Your task to perform on an android device: Ffion is asking me to share the recipe for Classic Triamisu as she really loved the dessert so sharing the recipe with ffionh54@gmail.com.
Image 0: 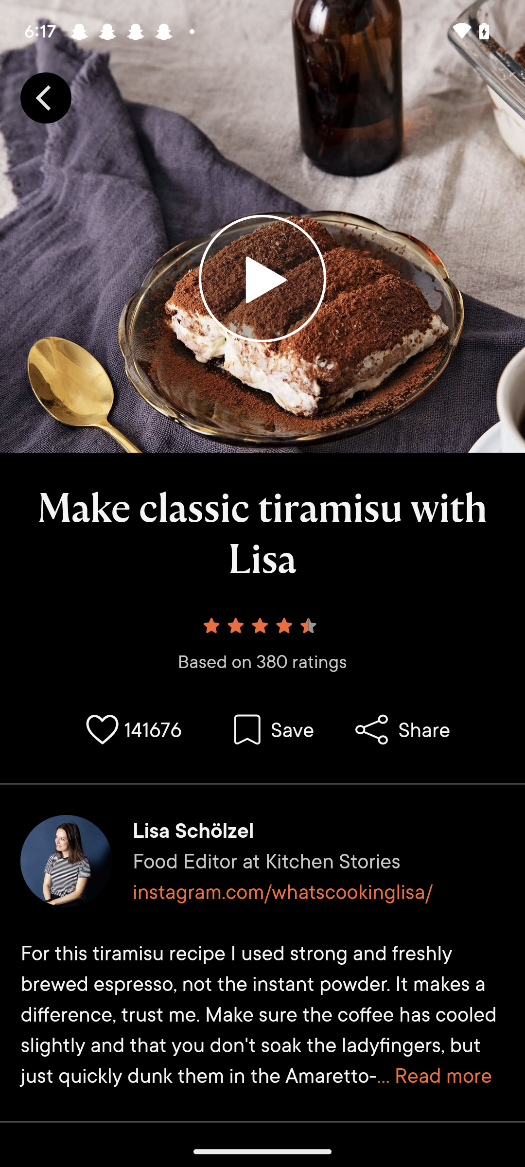
Click on the share icon 
Step 0: click (402, 729)
Image 1: 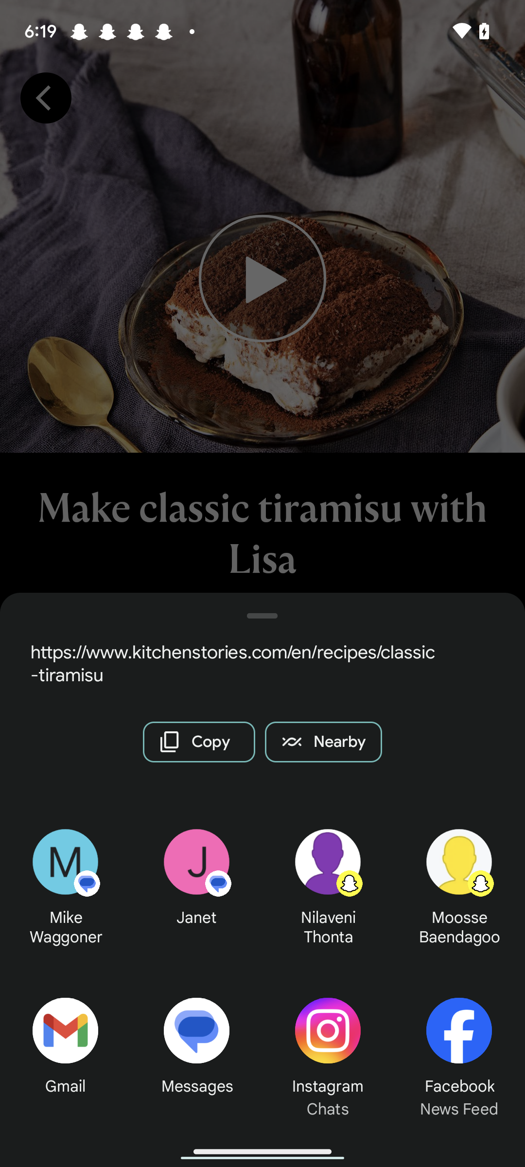
Click on the gmail option
Step 1: click (66, 1050)
Image 2: 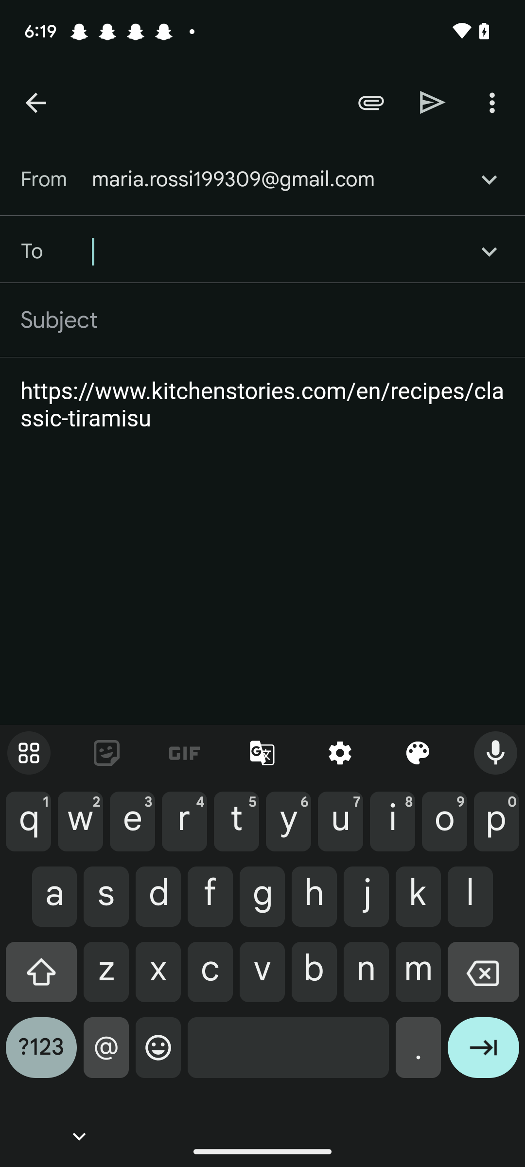
Enter the recipient's id as ffionh54@gmail.com
Step 2: type "ffionh54@gmail.com"
Image 3: 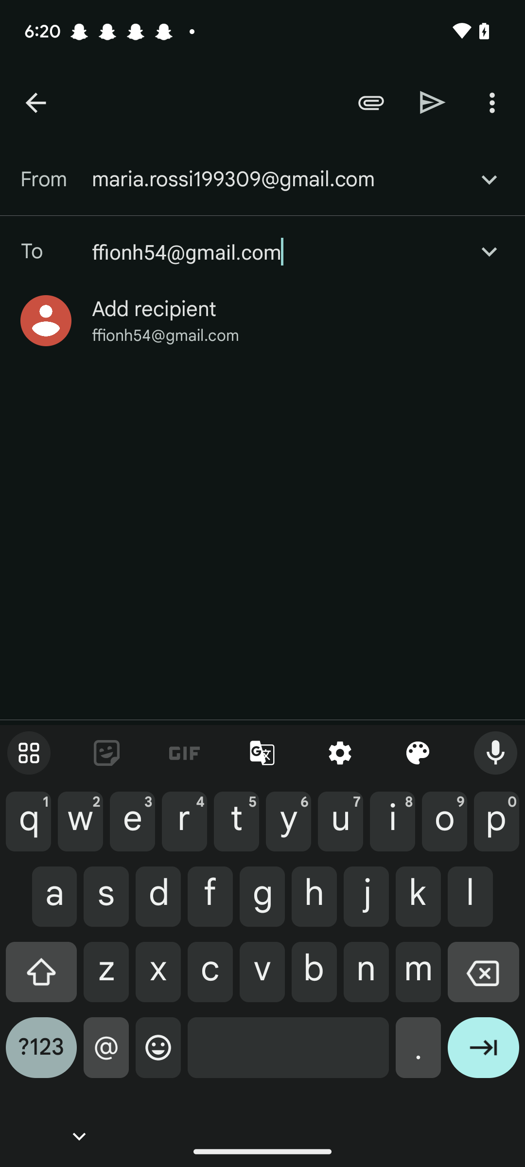
Click on the enter icon on the keyboard
Step 3: click (483, 1055)
Image 4: 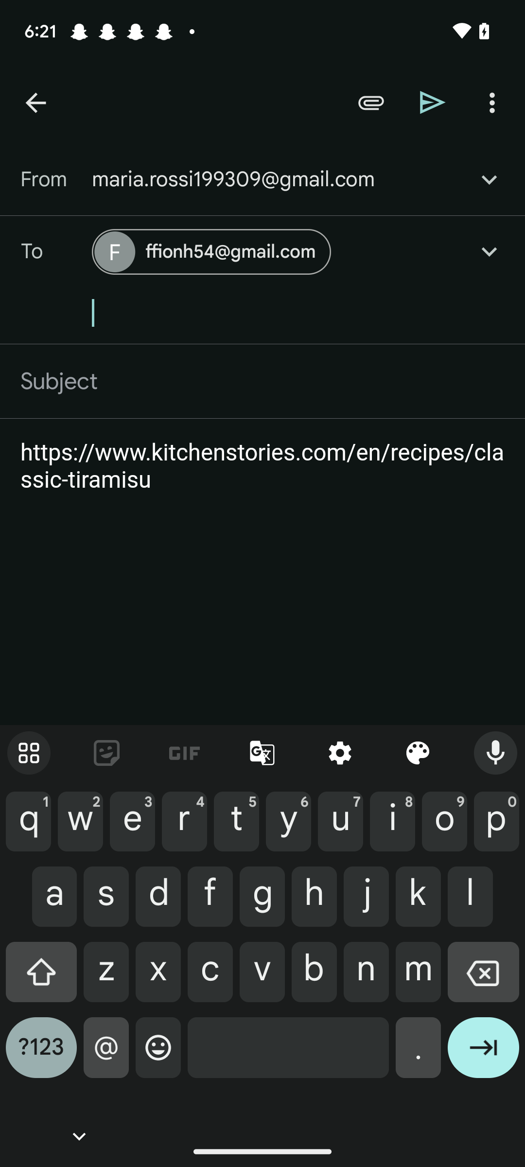
Click on the send icon at the top of the screen
Step 4: click (433, 103)